Your task to perform on an android device: In the Sleep monitor app, I would like to listen to Healing Light Music in Sleep meditation Category so i can have a peaceful night's rest.
Image 0: 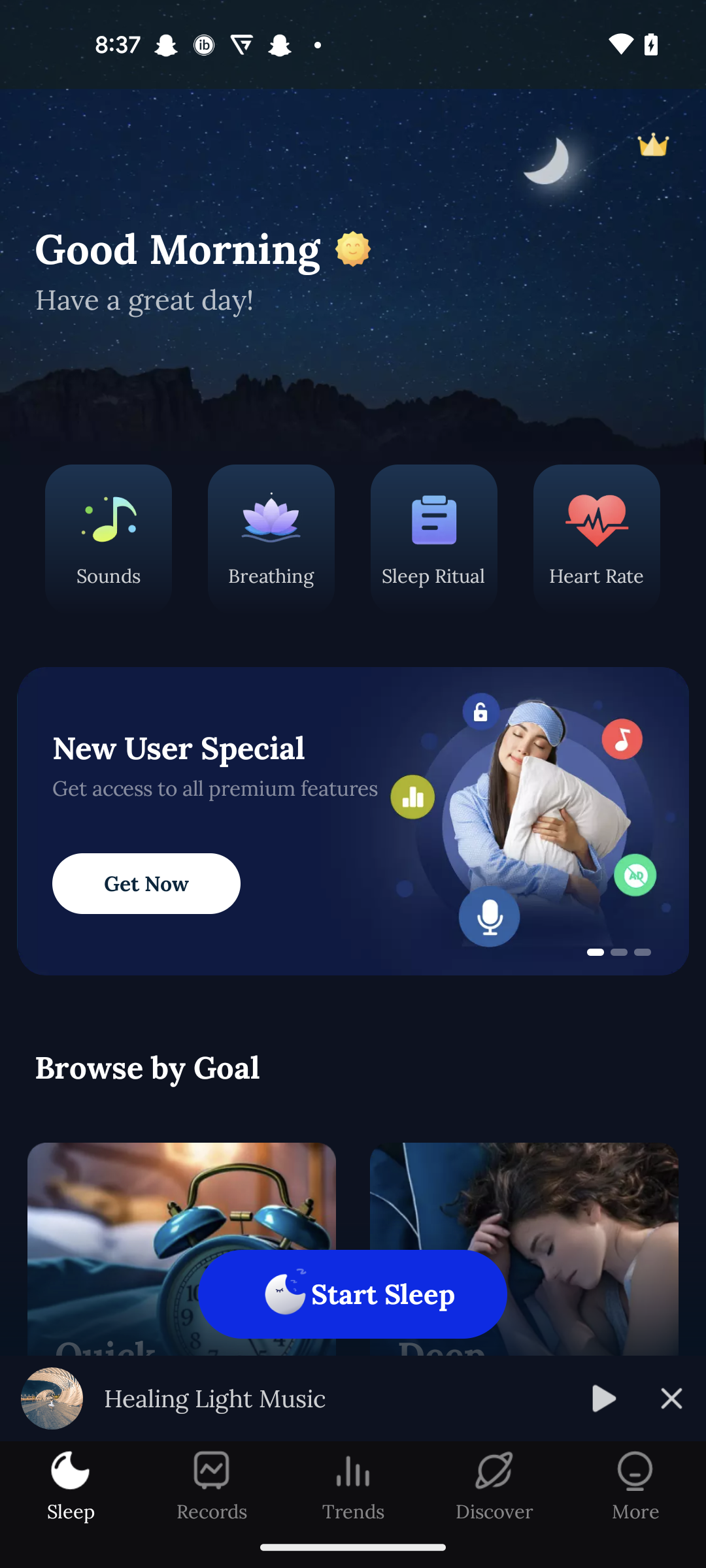
Swipe up to view the Healing Light Music in Sleep meditation
Step 0: scroll down
Image 1: 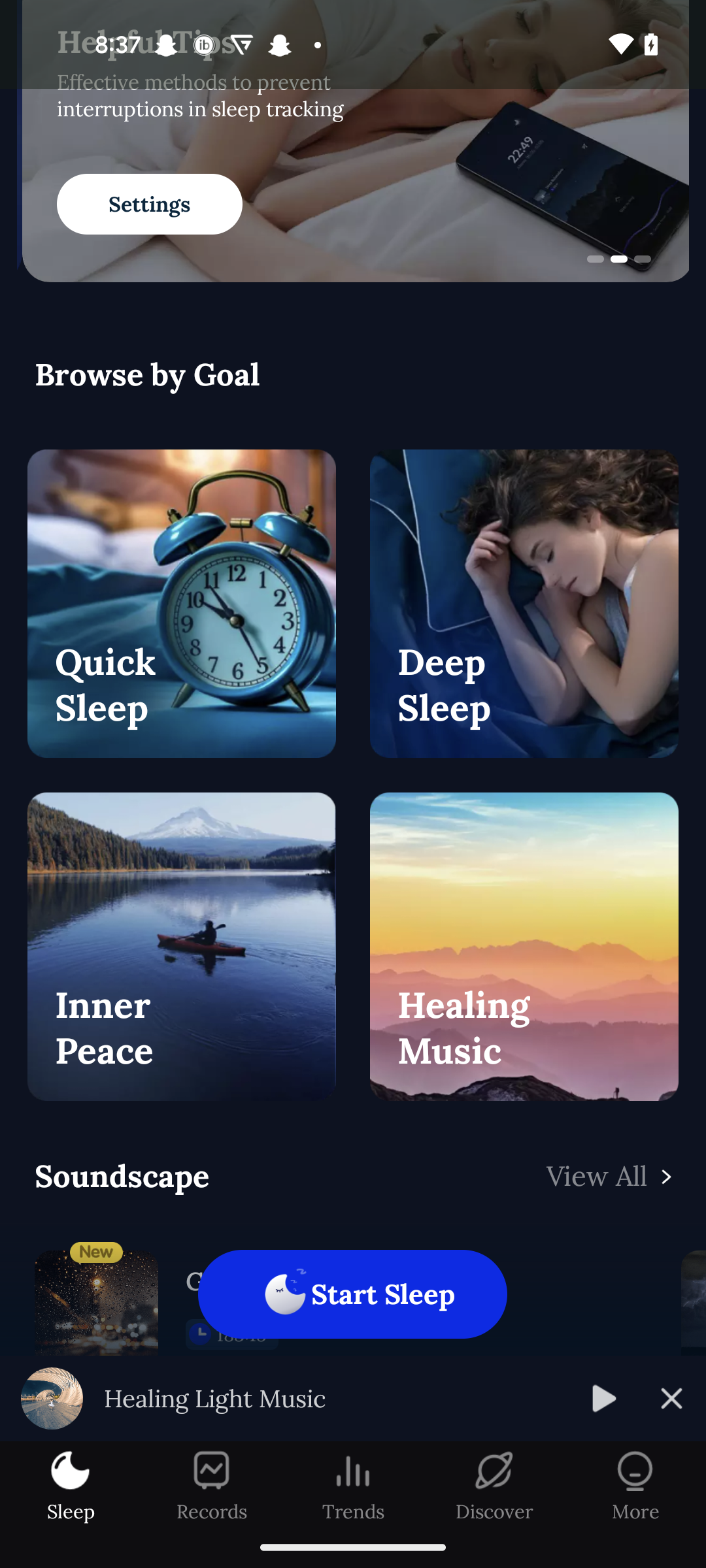
Swipe up to view the Healing Light Music in Sleep meditation
Step 1: scroll down
Image 2: 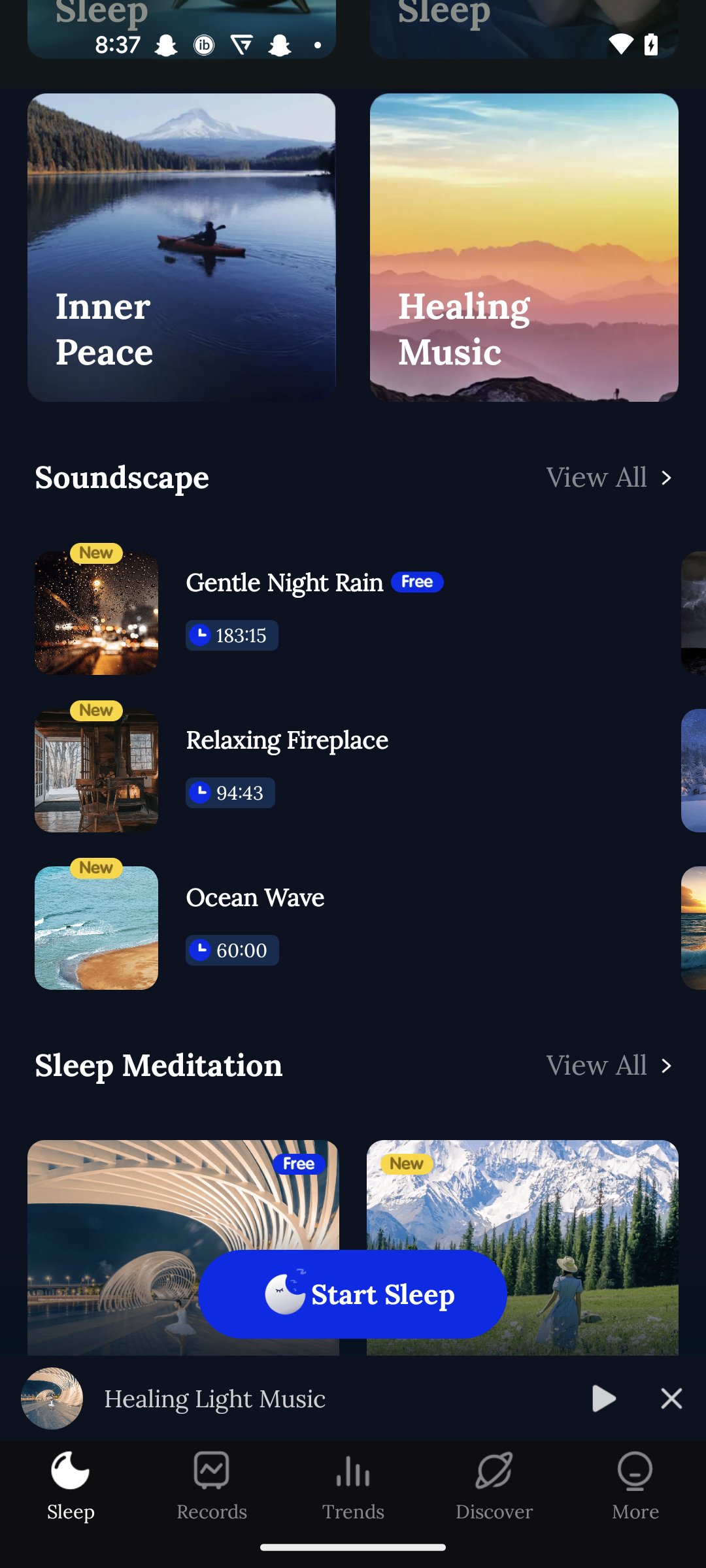
Swipe up to view the Healing Light Music in Sleep meditation
Step 2: scroll down
Image 3: 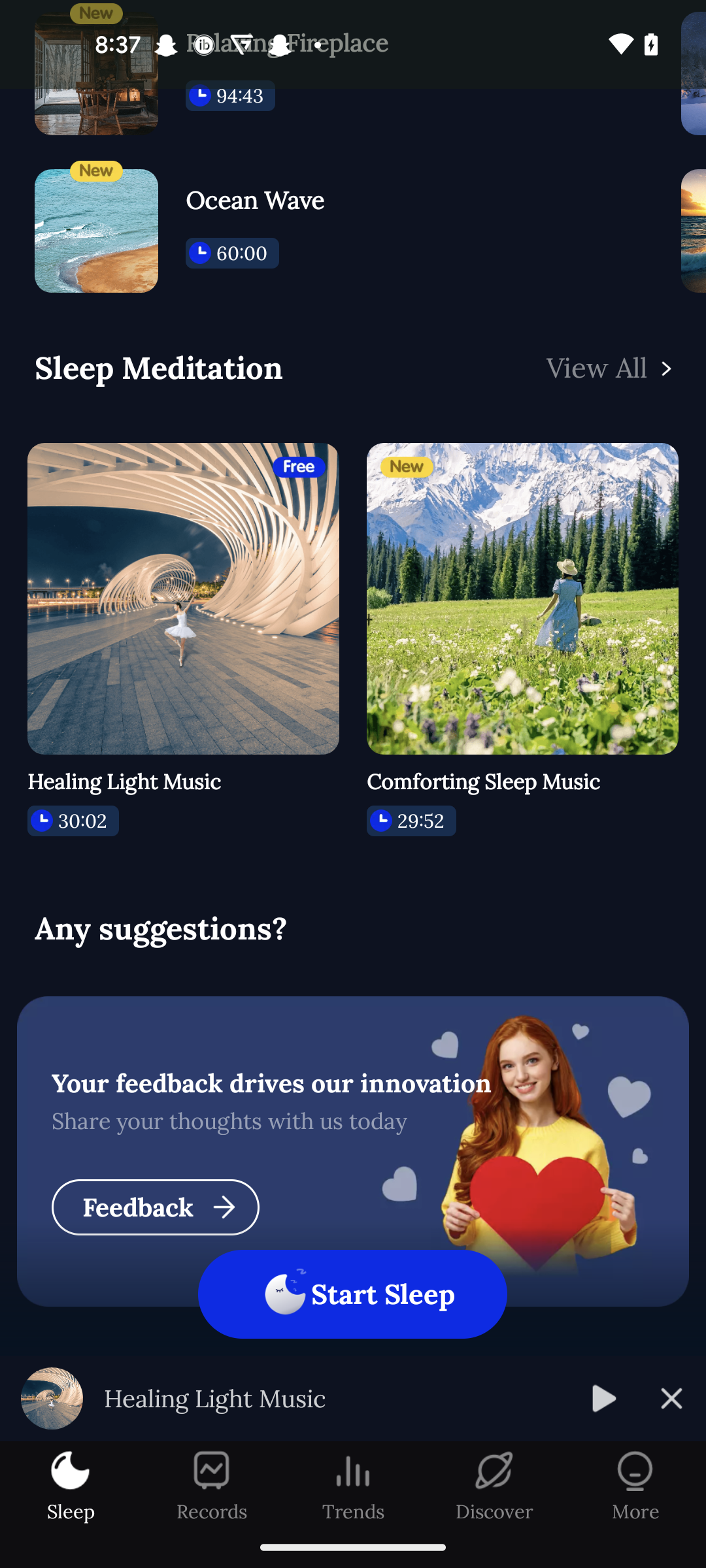
Click on the Healing Light Music 
Step 3: click (182, 598)